Your task to perform on an android device: I want to remove the second photo from the Photos app because it was accidentally taken. 
Image 0: 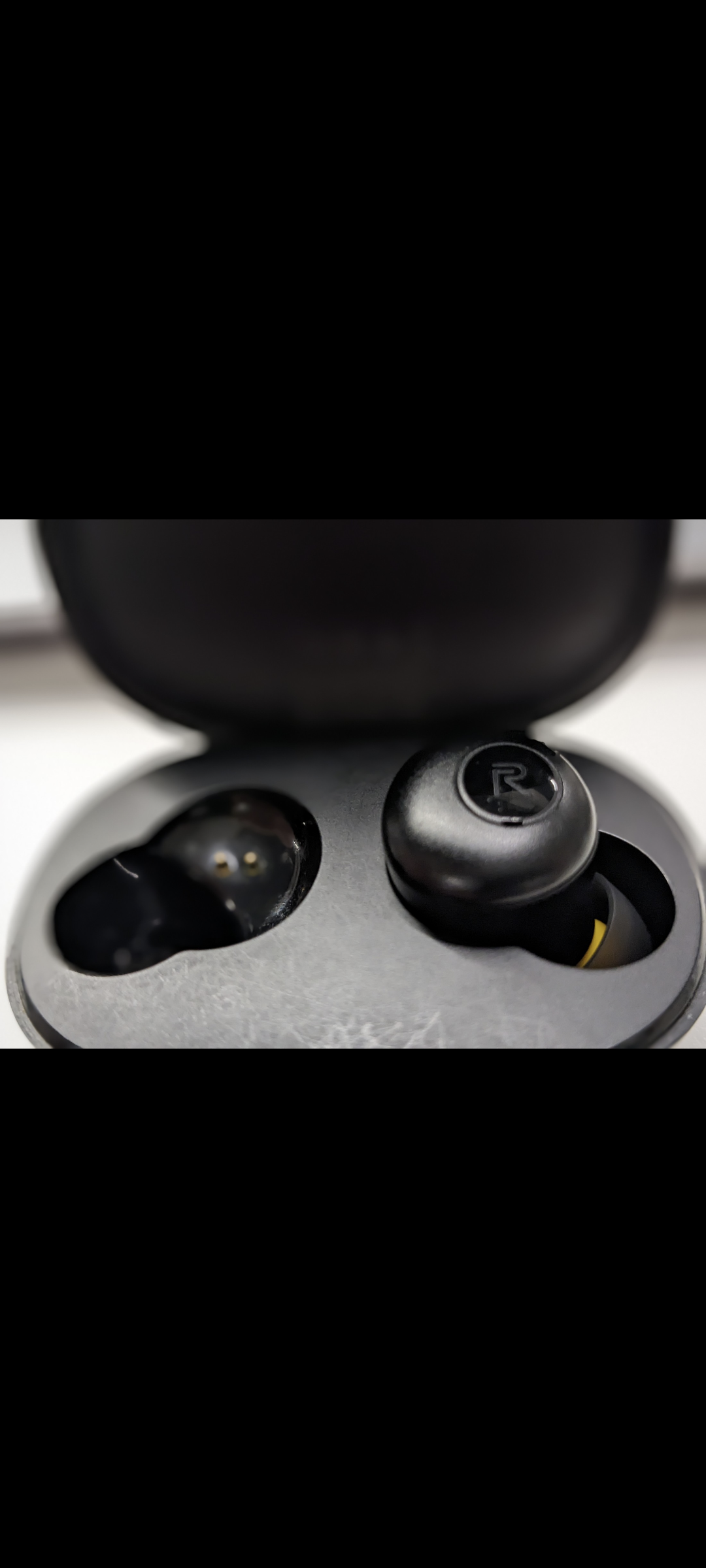
go back
Step 0: press back button
Image 1: 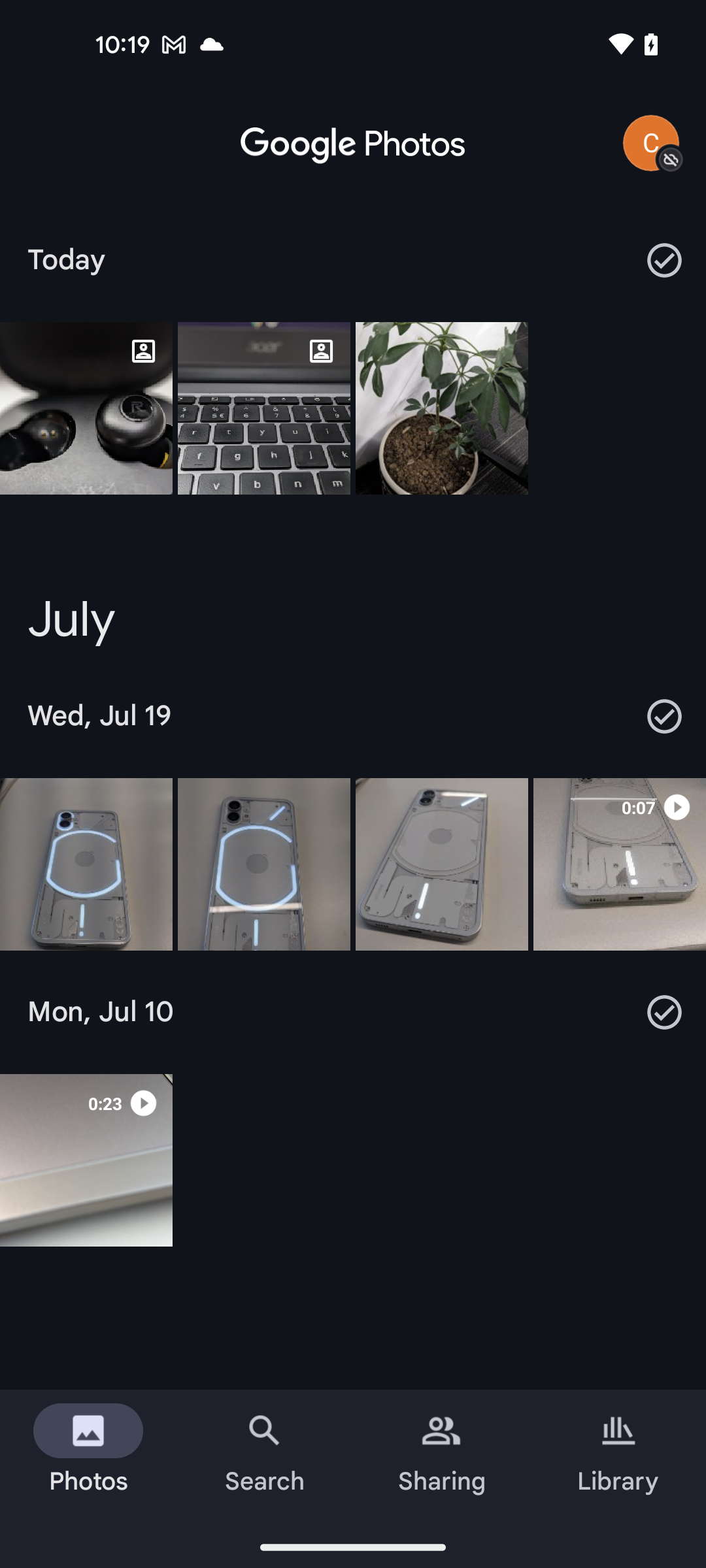
click on the second photo
Step 1: click (263, 408)
Image 2: 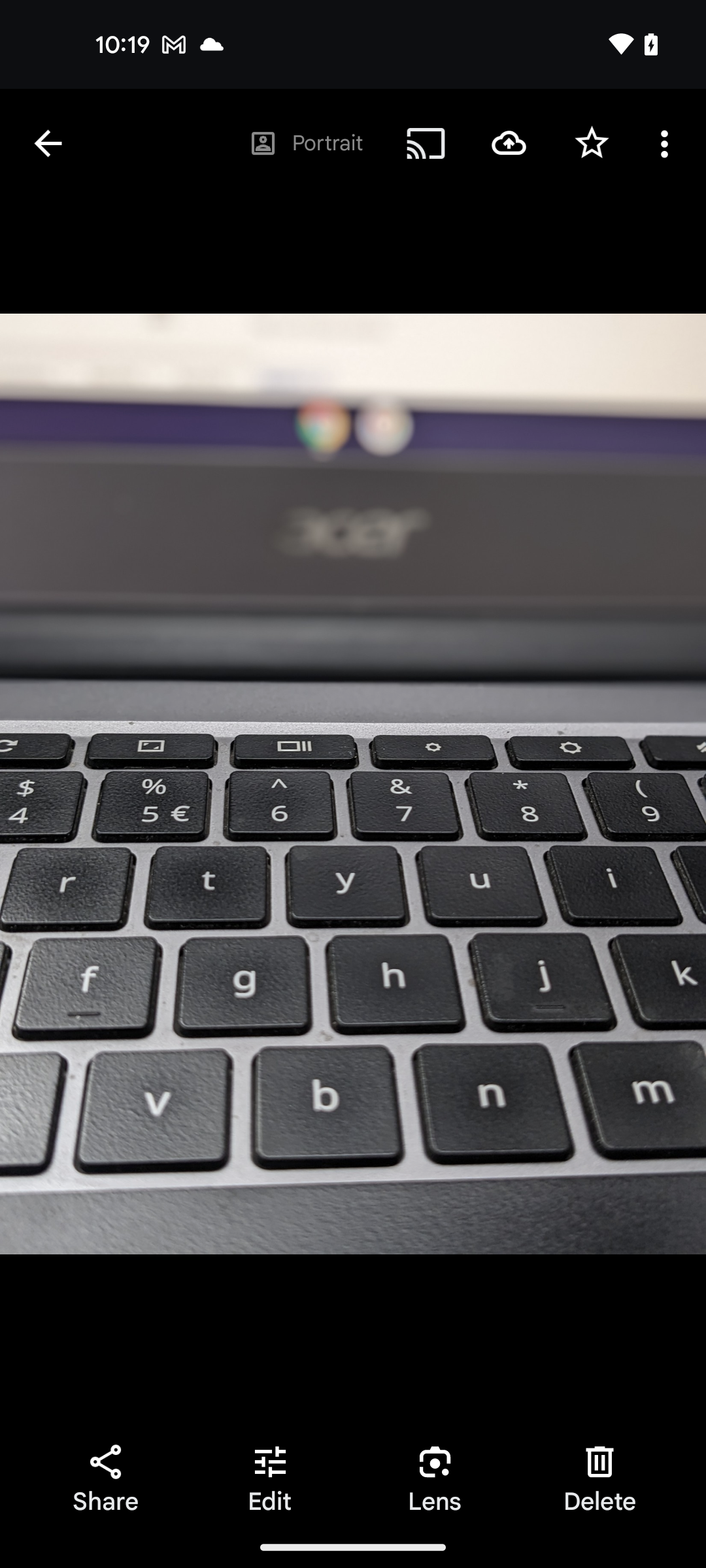
click on the delete option at the bottom right corner of the screen
Step 2: click (599, 1478)